Your task to perform on an android device: Go to Memrise app & say hello in the chat
Image 0: 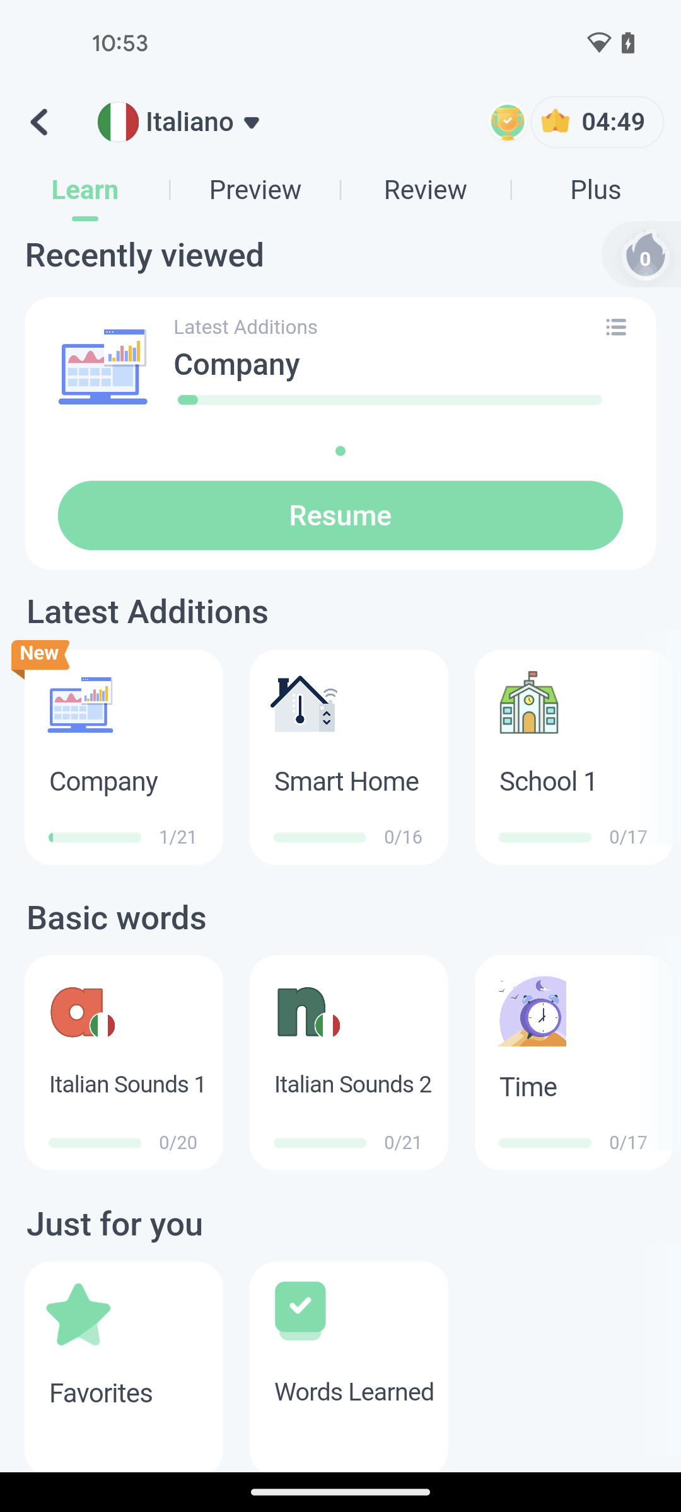
open the Memrise app
Step 0: open app "Memrise"
Image 1: 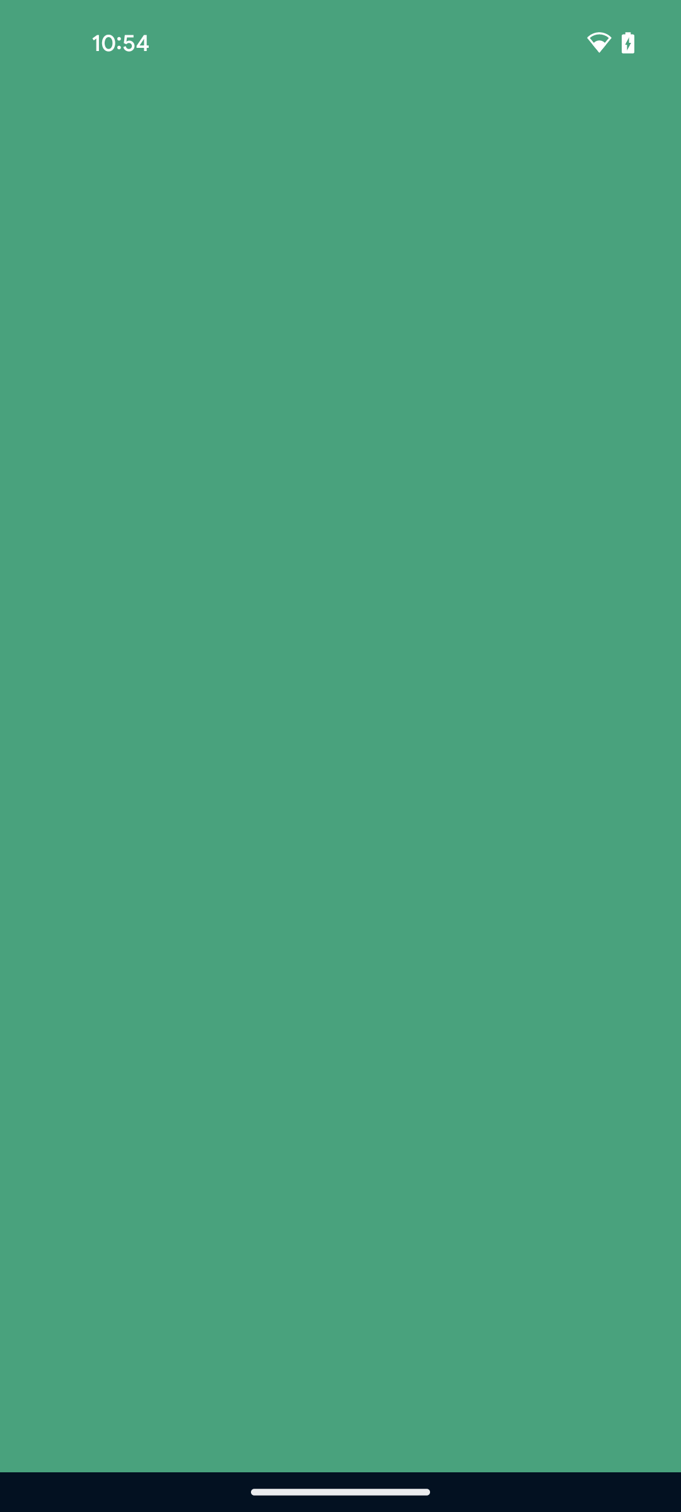
open the Memrise app
Step 1: wait
Image 2: 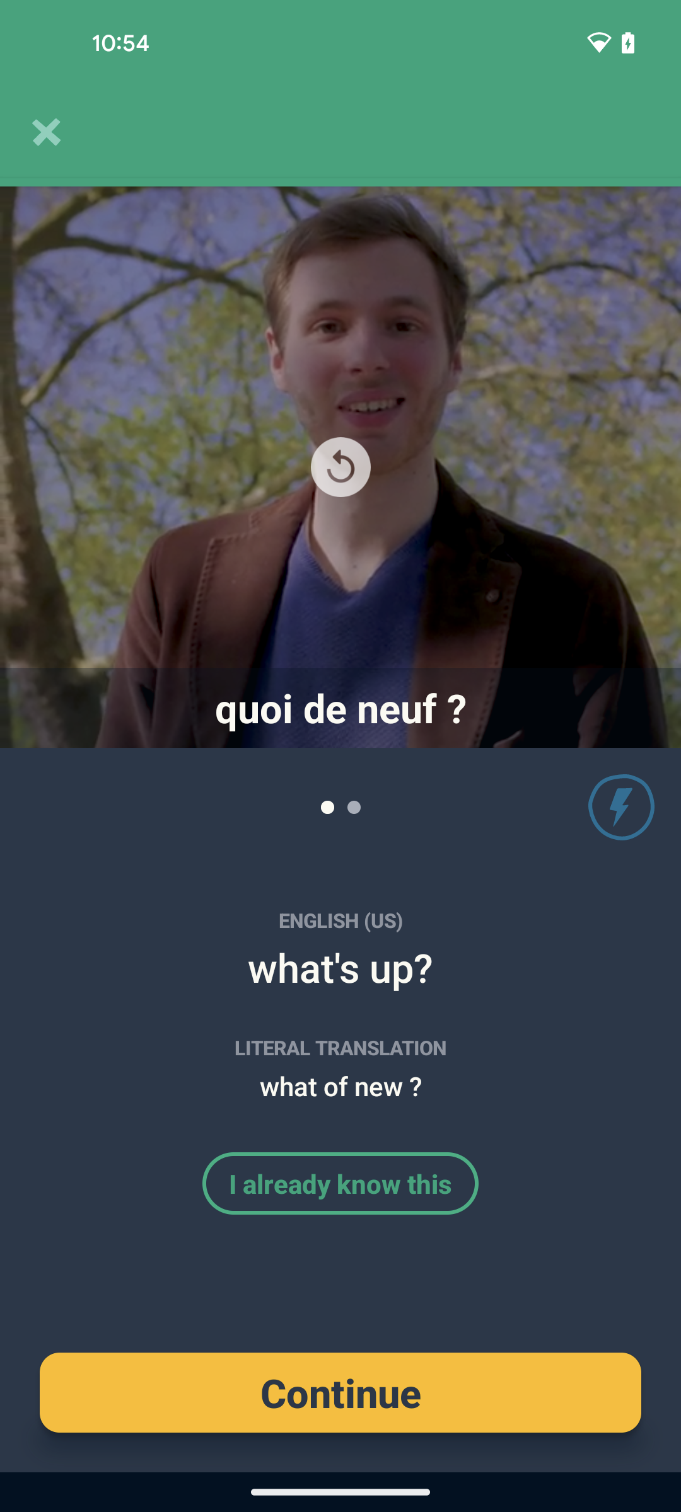
click on cross icon at the top left corner
Step 2: click (45, 128)
Image 3: 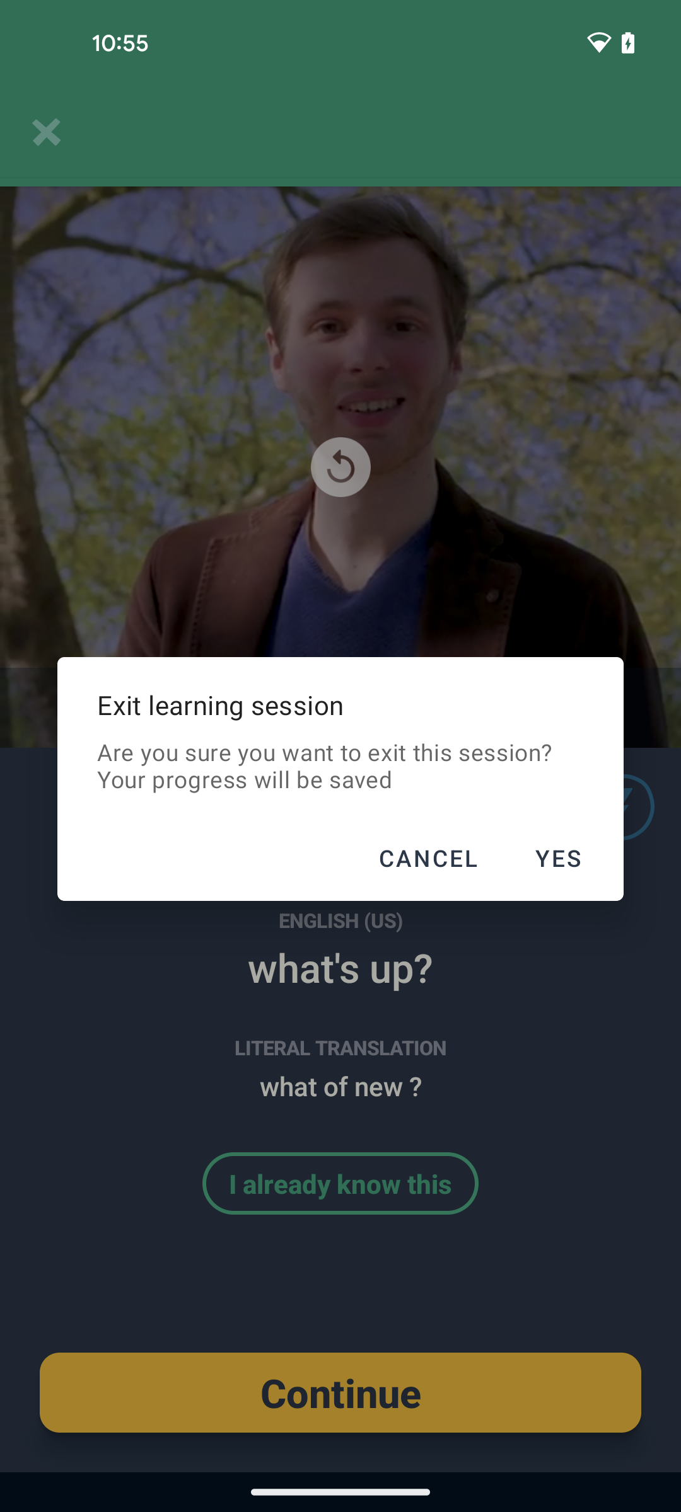
click on the Yes option
Step 3: click (557, 857)
Image 4: 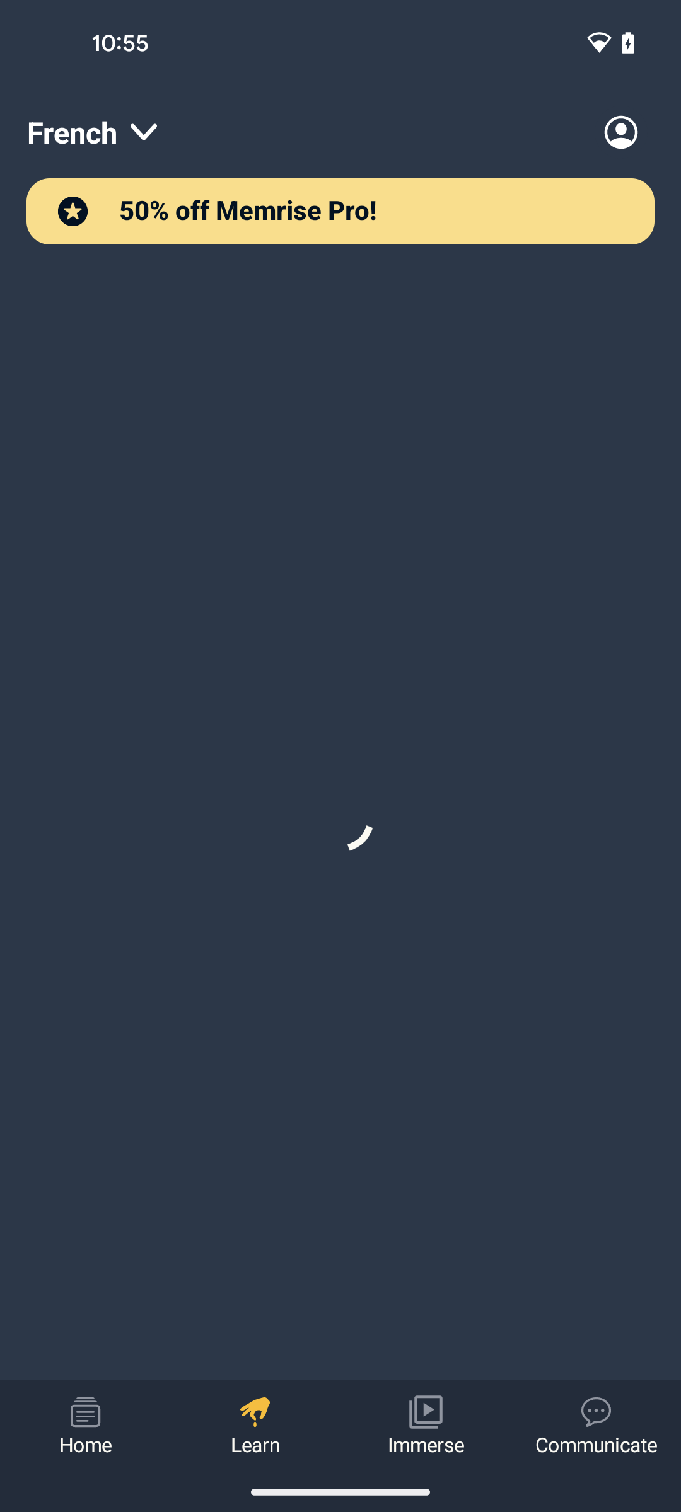
click on the Communicate tab at the bottom right corner of the screen
Step 4: click (596, 1412)
Image 5: 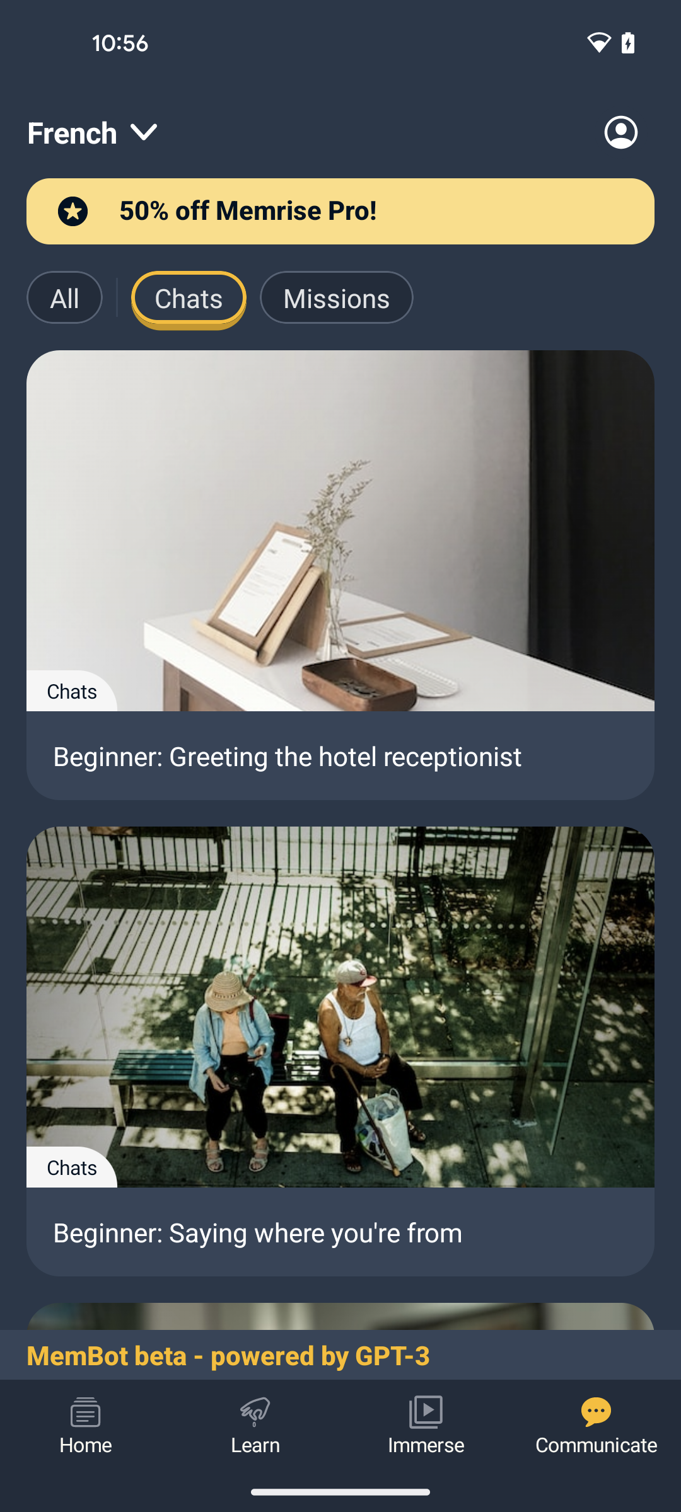
click on the first option Beginner
Step 5: click (428, 622)
Image 6: 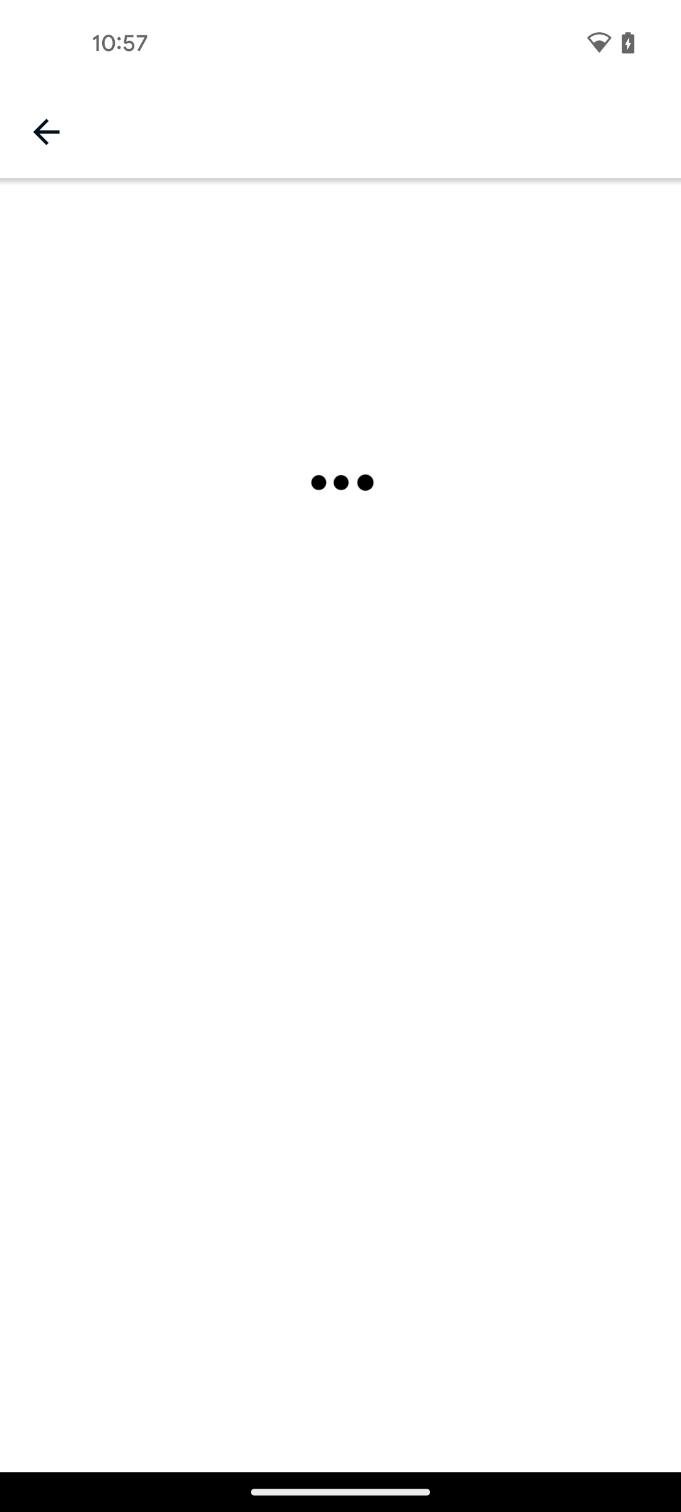
click on the first option Beginner
Step 6: wait
Image 8: 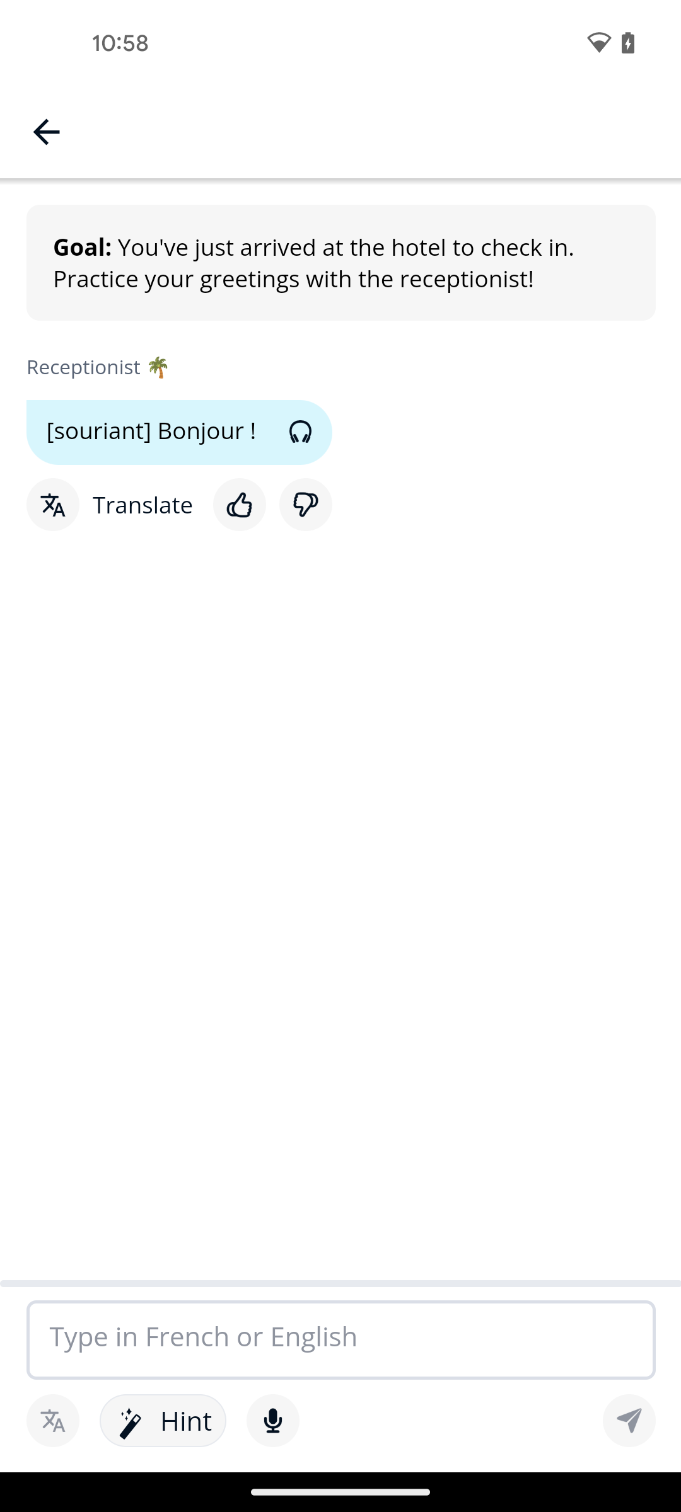
click on the typing bar at the bottom of the screen
Step 8: click (342, 1339)
Image 9: 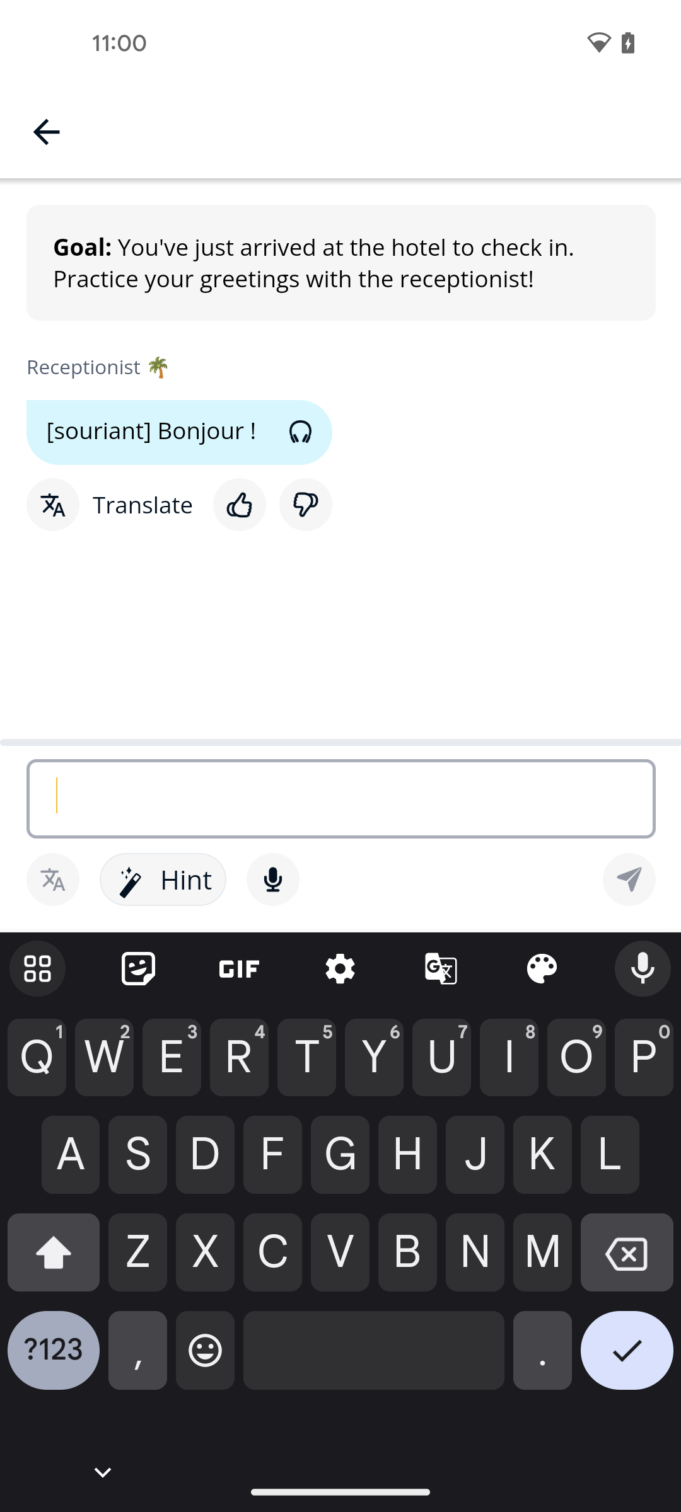
enter the text hello
Step 9: type "hello"
Image 10: 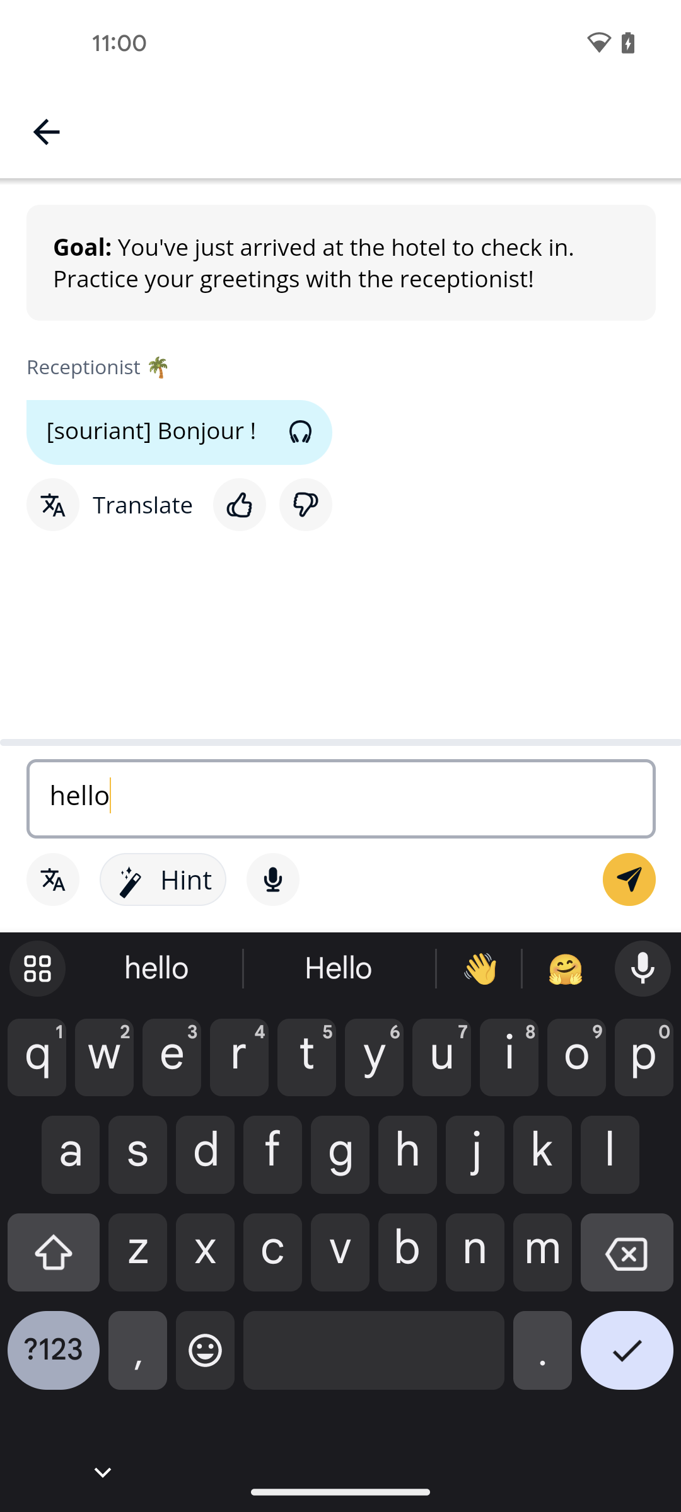
click on the send icon under the typing bar
Step 10: click (629, 879)
Image 11: 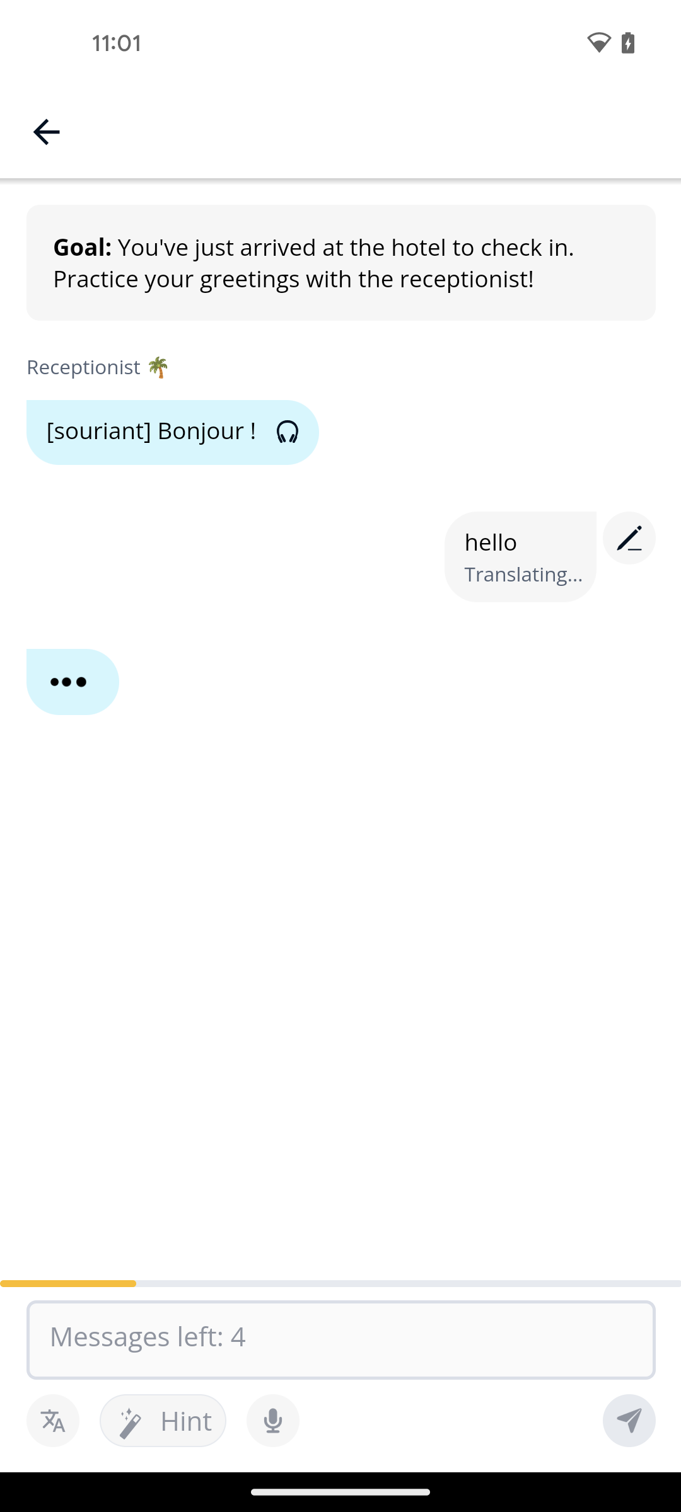
click on the send icon under the typing bar
Step 11: wait